Your task to perform on an android device: All the work of this slide is complete and now I want to save this slide, so save this slide as Mechanical Engineering Projects in the PowerPoint app.
Image 0: 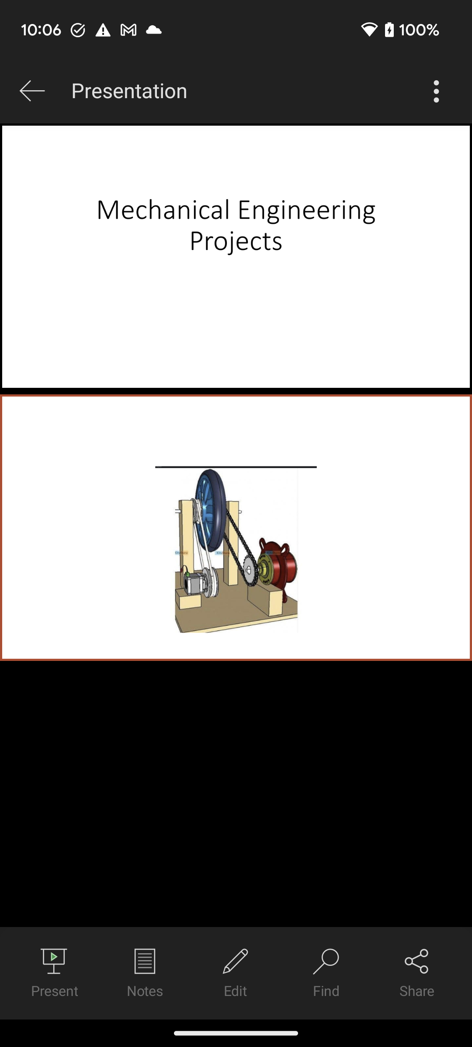
Click on the three dots icon at the top right corner of the screen to view the save as option.
Step 0: click (436, 91)
Image 1: 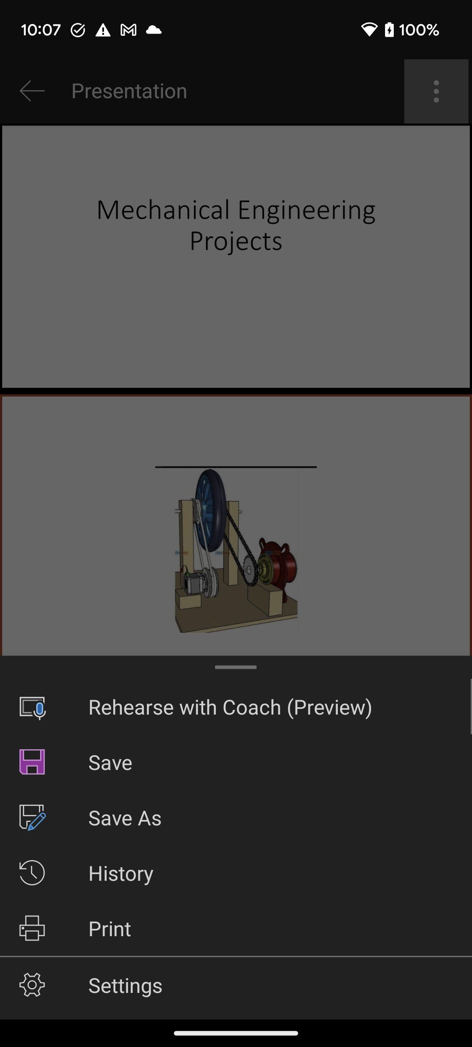
Click on the Save as option to save this slides.
Step 1: click (236, 817)
Image 2: 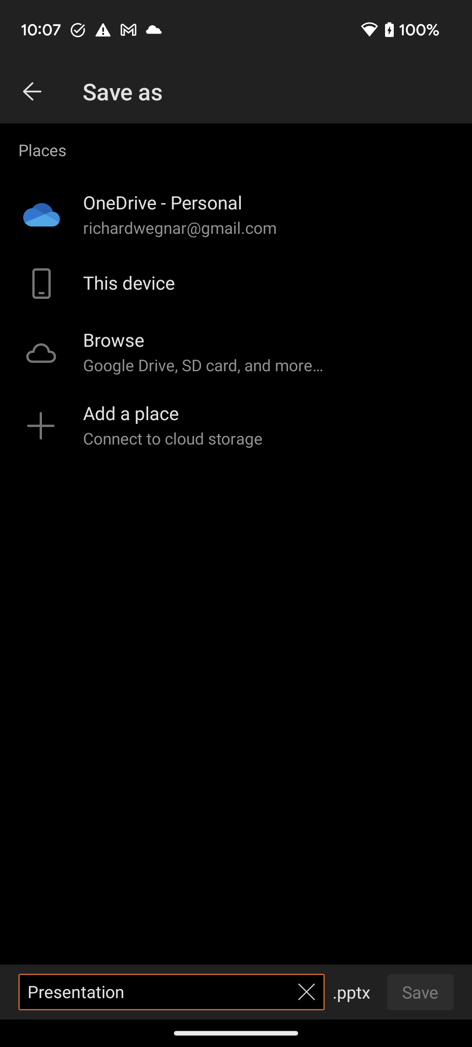
Click on the title section at the bottom of the screen to add title of this slide.
Step 2: click (154, 992)
Image 4: 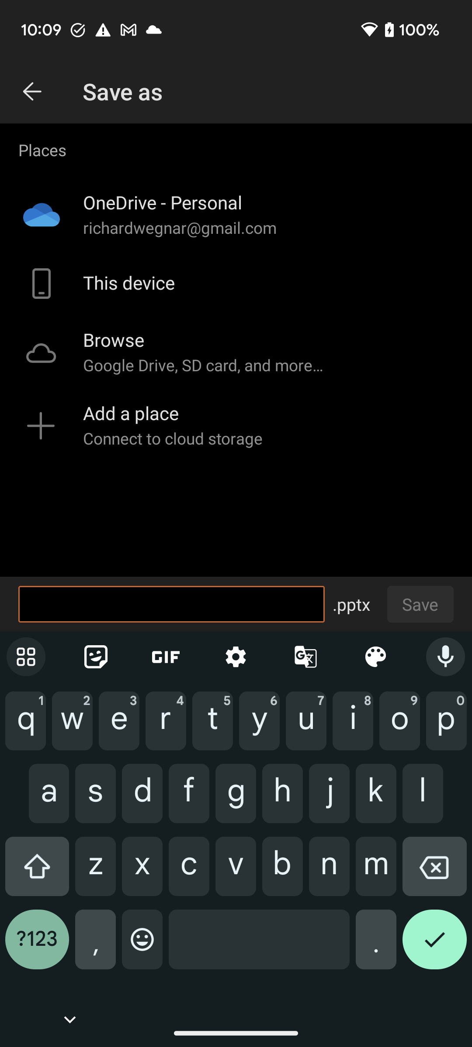
Type Mechanical Engineering Projects in the title section to add title of this slide.
Step 4: wait
Image 5: 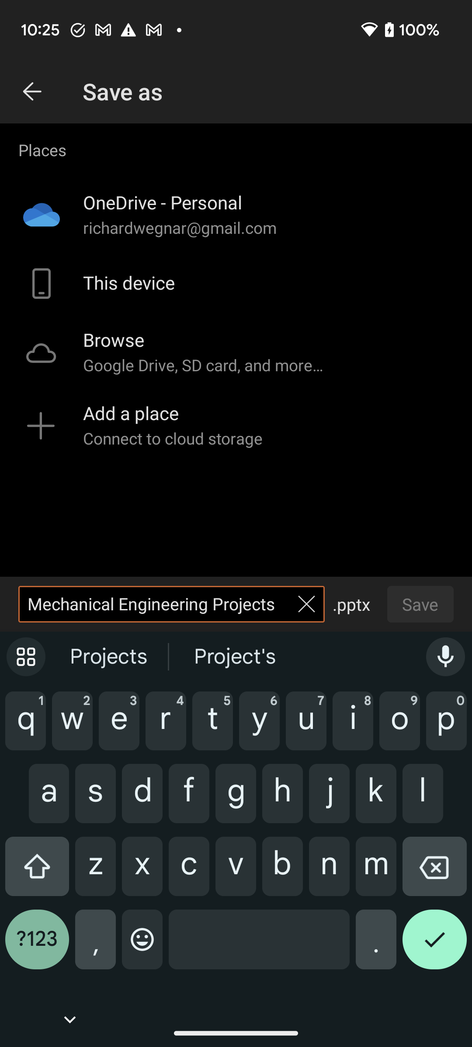
Click on the This device option to select the location to save this slide.
Step 5: click (273, 283)
Image 7: 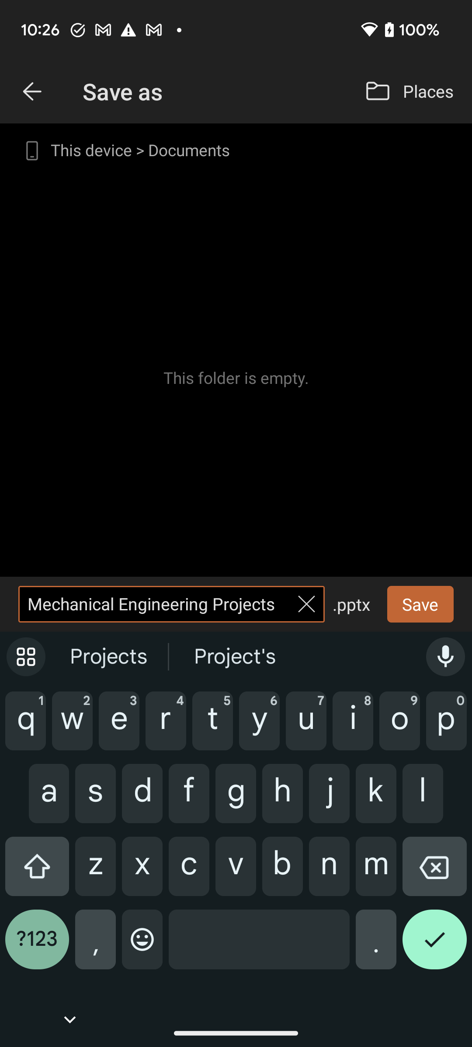
Click on the Save button to save this slide.
Step 7: click (420, 604)